Your task to perform on an android device: I need to create an urgent meeting event in the calendar app. Create an event with the name of urgent meeting.
Image 1: 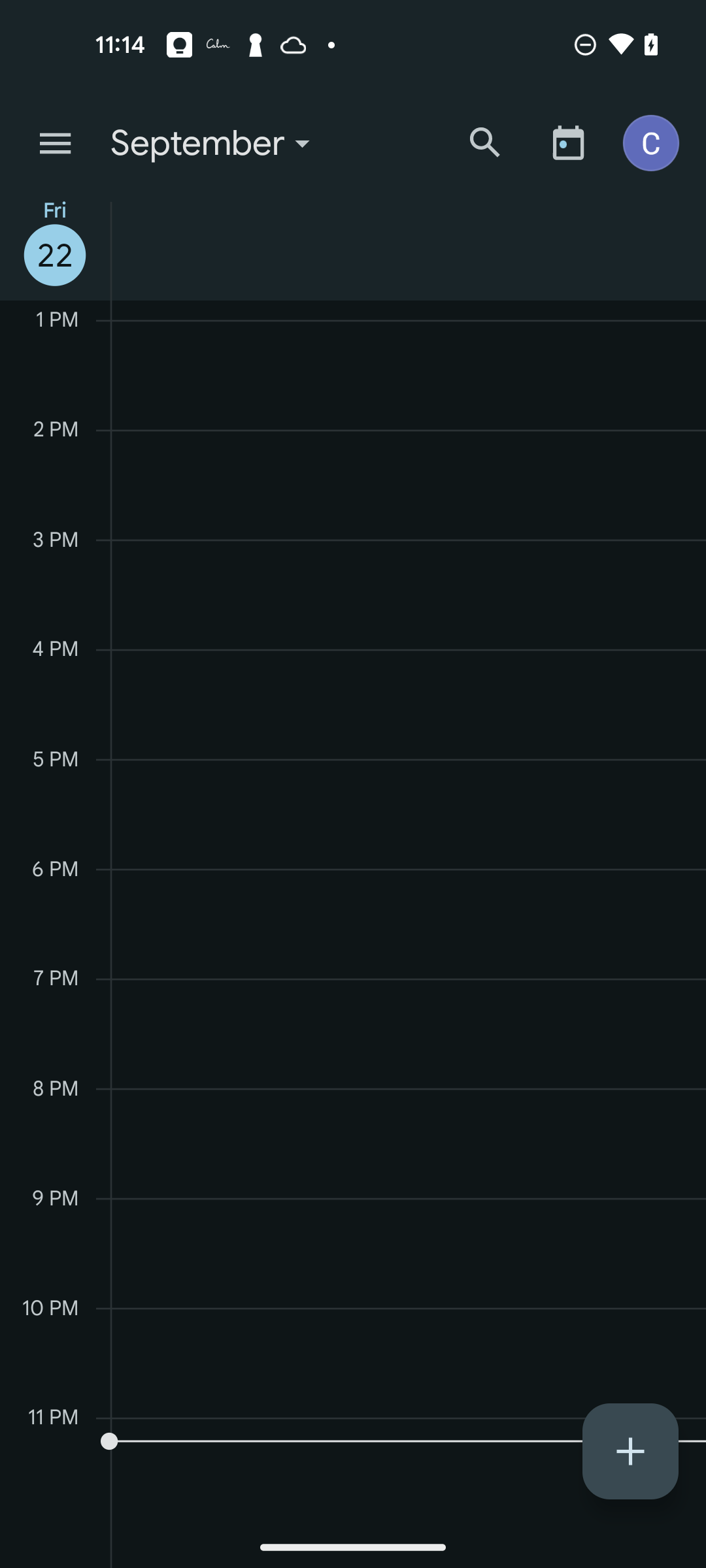
Click on the plus icon at the bottom right of the  screen
Step 1: click (630, 1451)
Image 4: 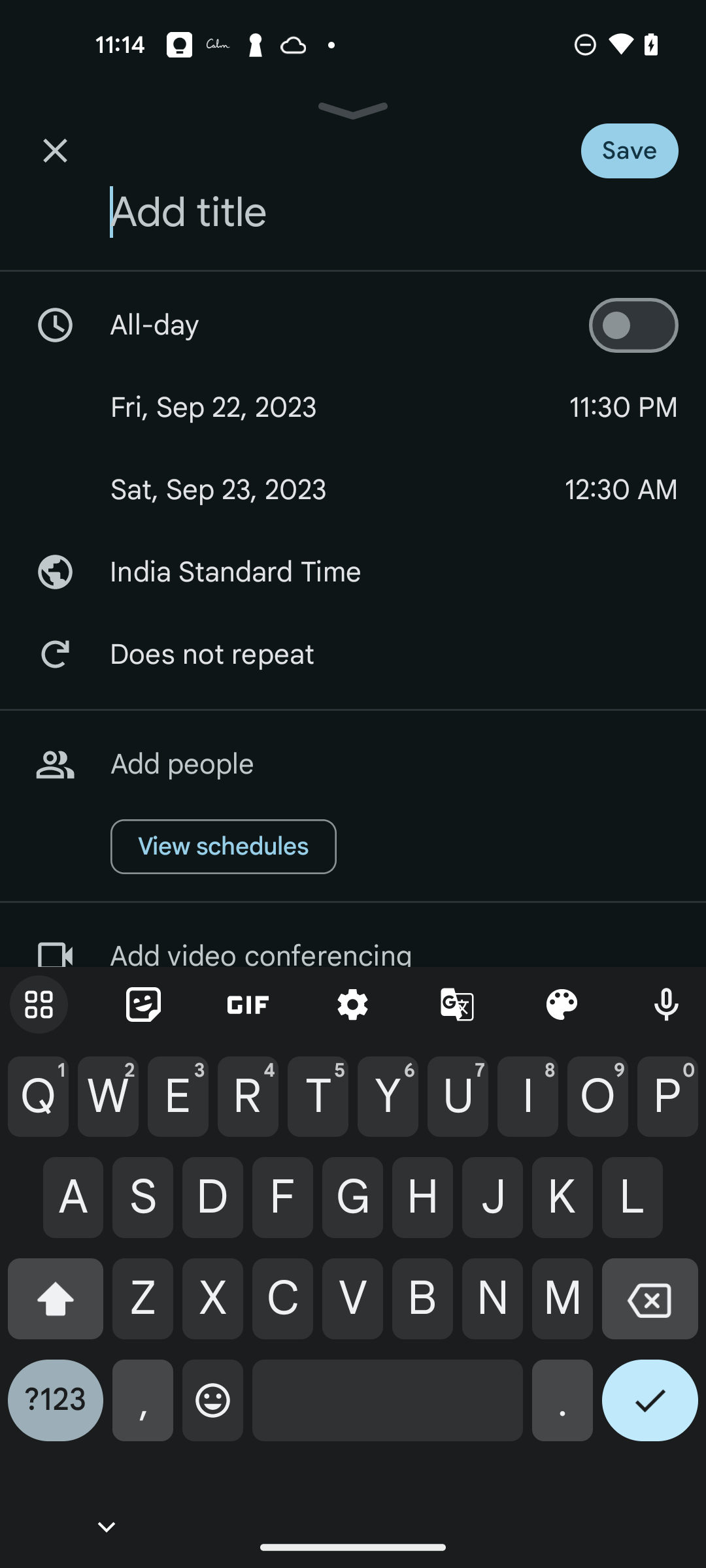
Type urgent meeting
Step 4: type "urgent meeting"
Image 5: 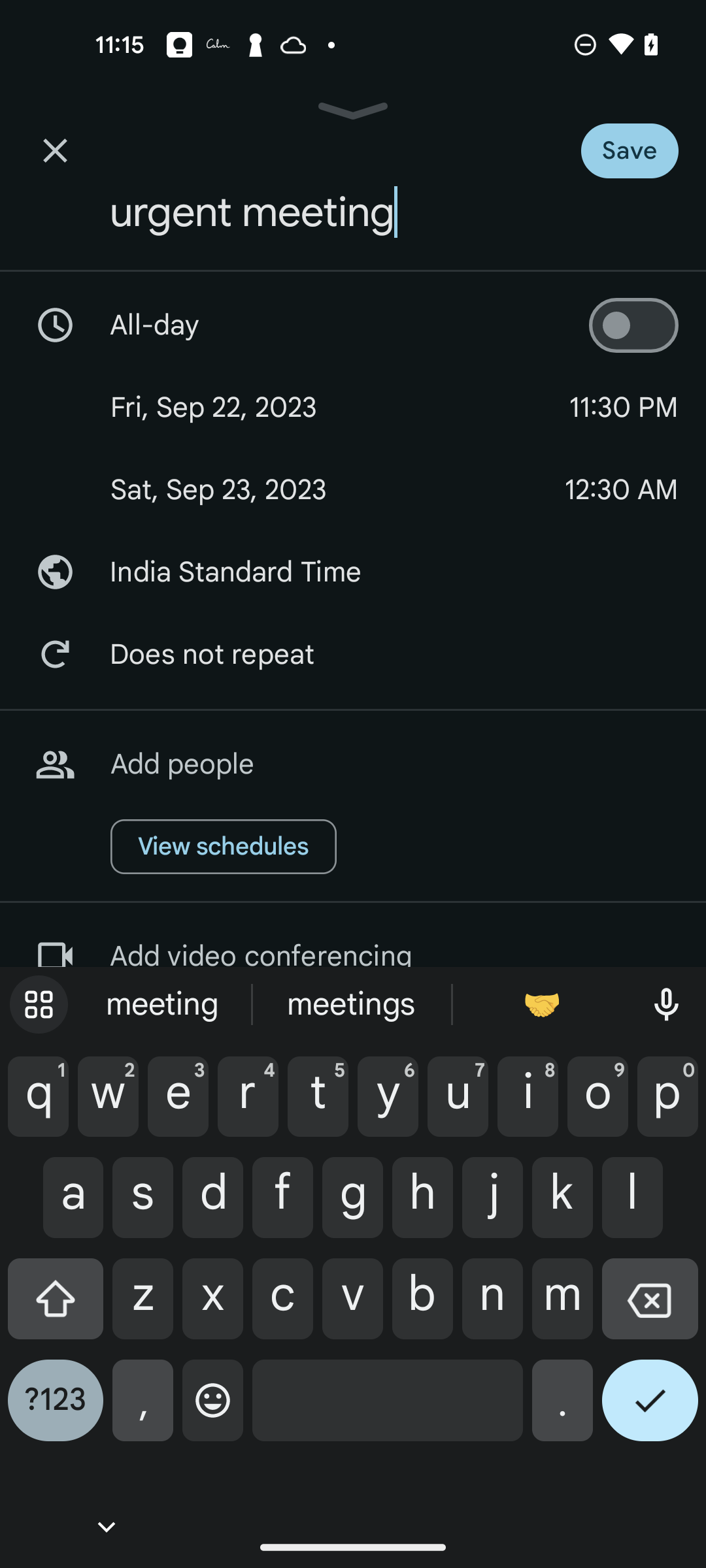
Click on the Save button at the top right of the screen
Step 5: click (658, 142)